Your task to perform on an android device: I will filter my grocery lists by title in the Lists app.
Image 0: 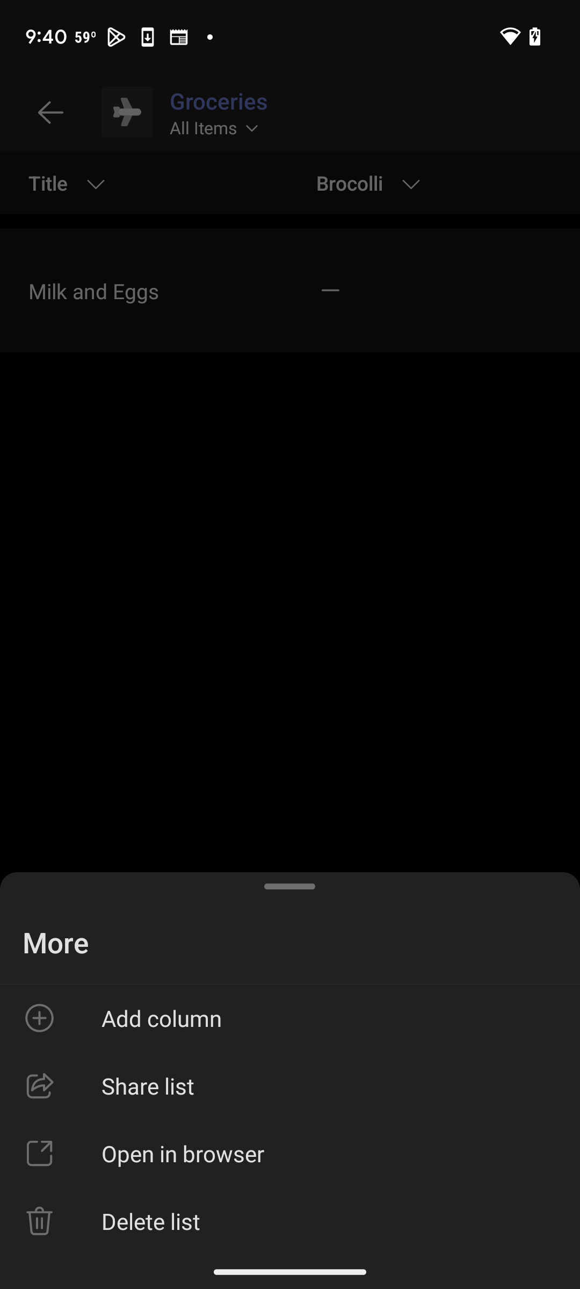
Go back
Step 0: press back button
Image 1: 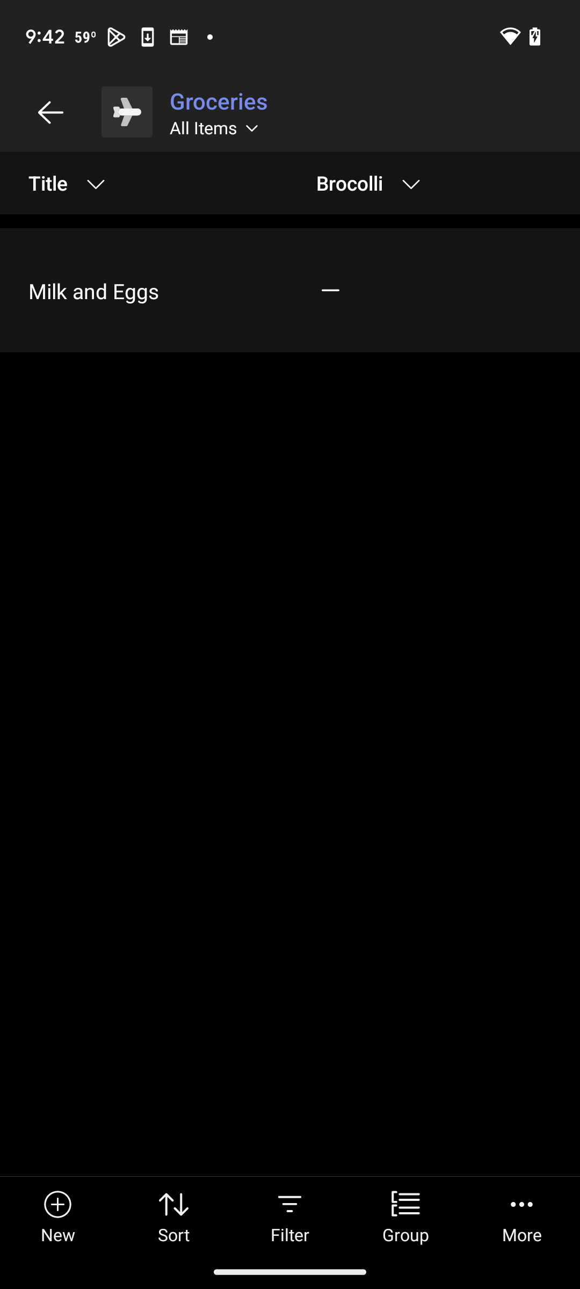
Click on Filter
Step 1: click (290, 1215)
Image 2: 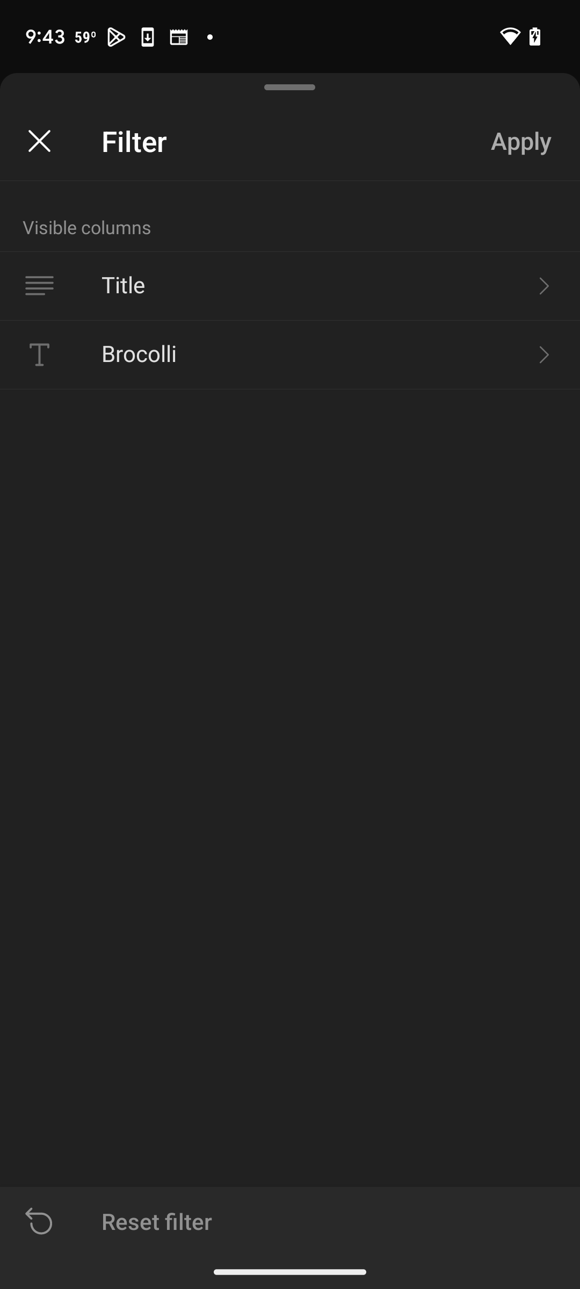
Click on Title
Step 2: click (272, 286)
Image 3: 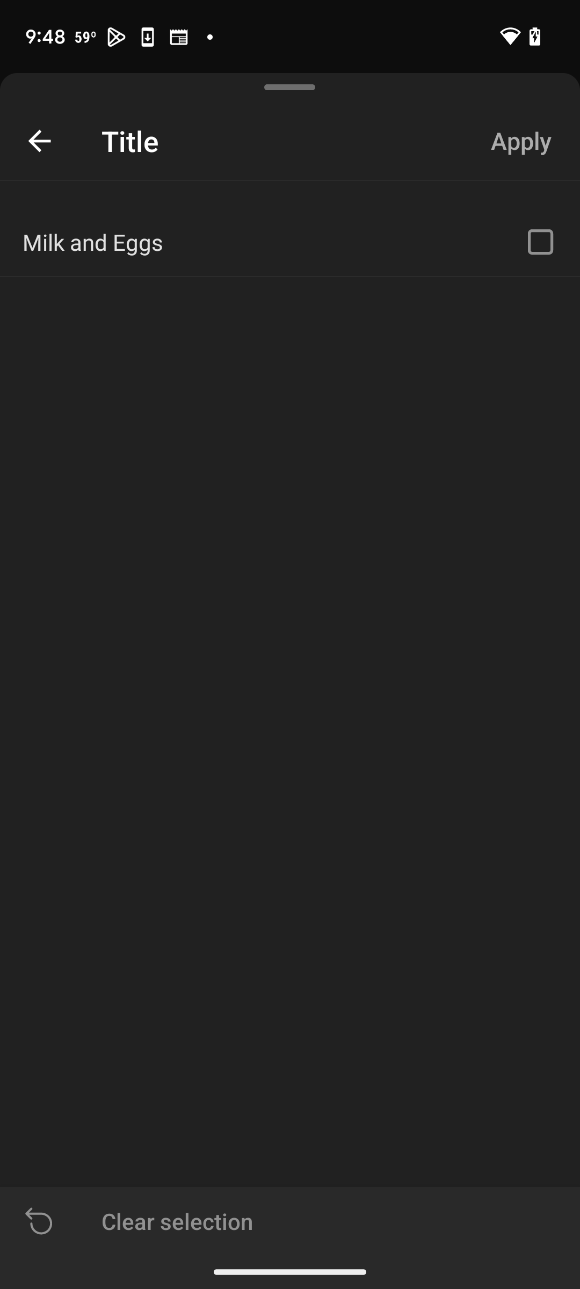
Click on Milk and Eggs
Step 3: click (534, 241)
Image 4: 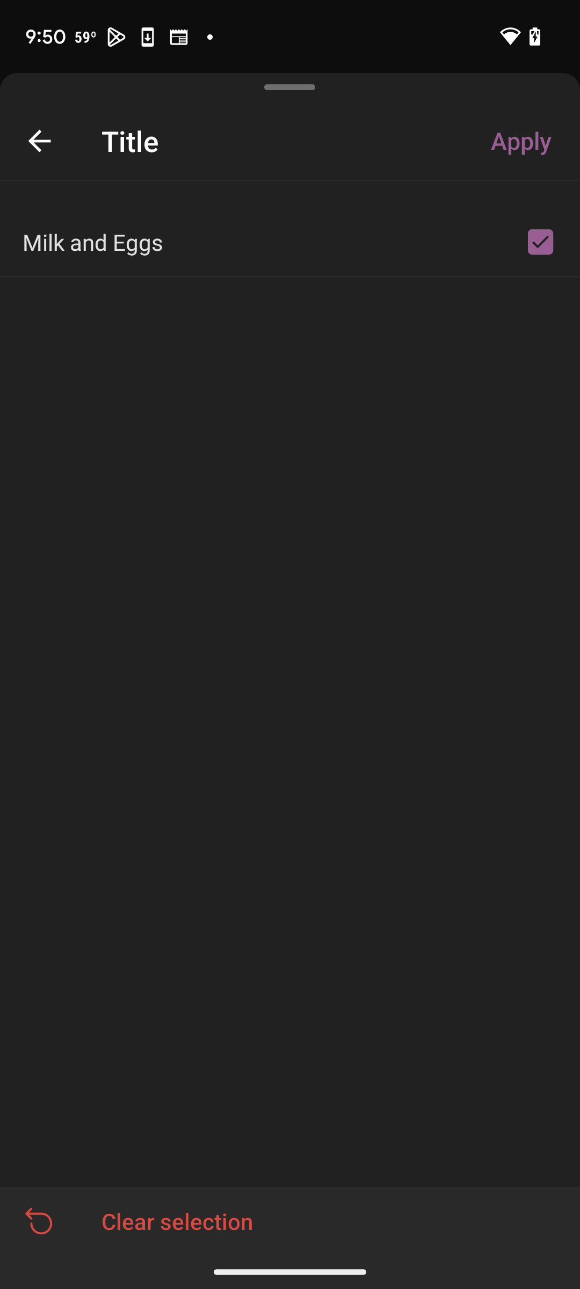
Click on apply
Step 4: click (521, 141)